Your task to perform on an android device: Search for your food lab channel then subscribe to the channel and notify it to all
Image 0: 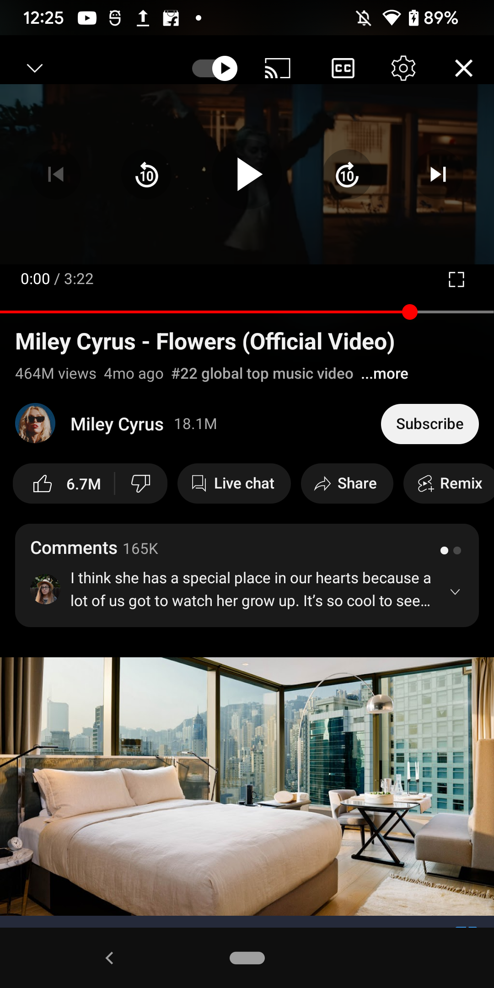
Go back to the home page of the youtube
Step 0: press back button
Image 1: 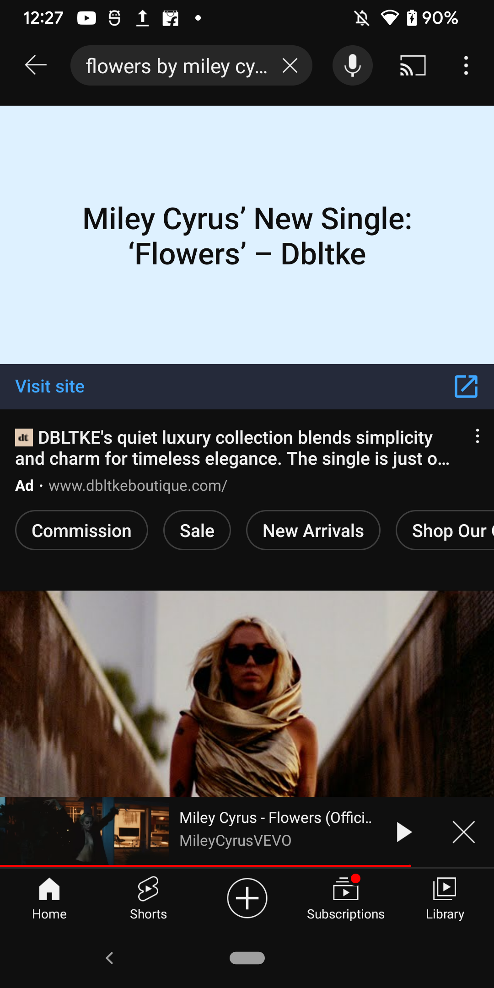
Go back to the home page of the youtube
Step 1: press back button
Image 2: 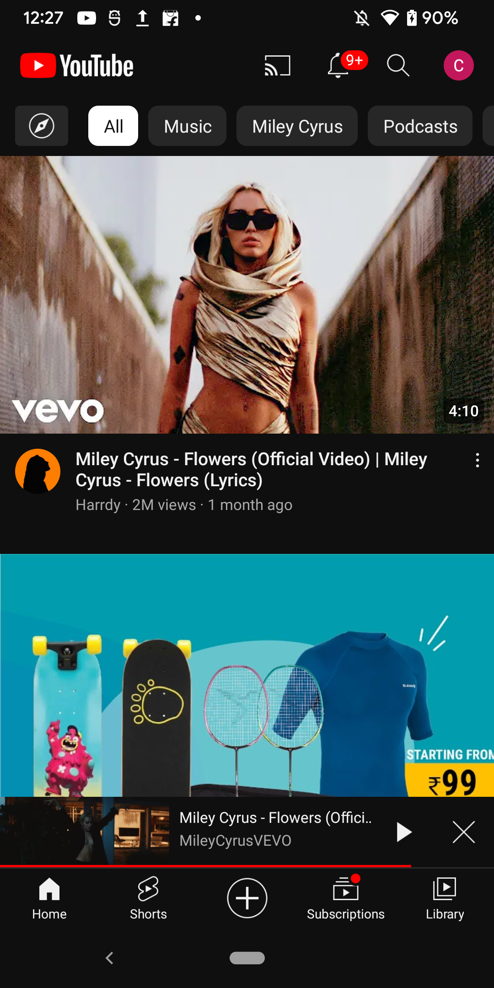
Click on the search icon at the top of the screen
Step 2: click (398, 65)
Image 3: 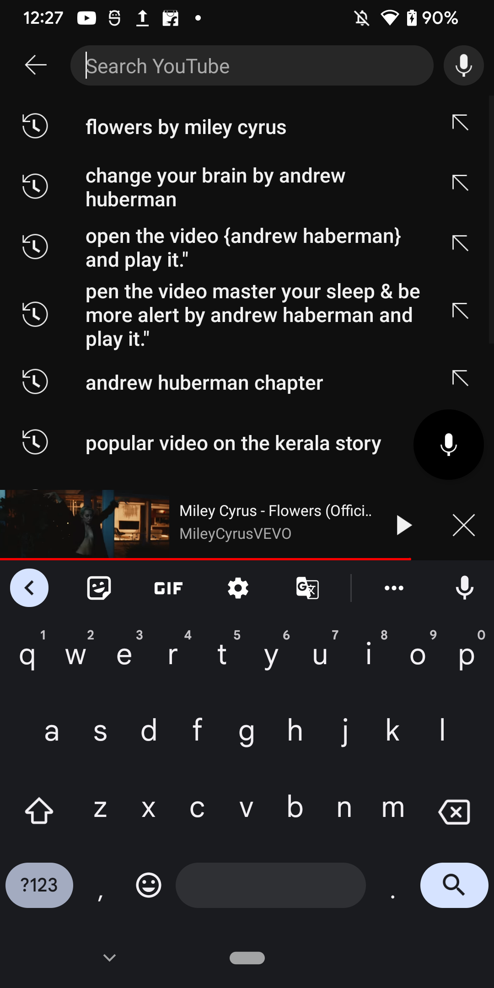
Search for your food lab channel
Step 3: type "your food lab"
Image 4: 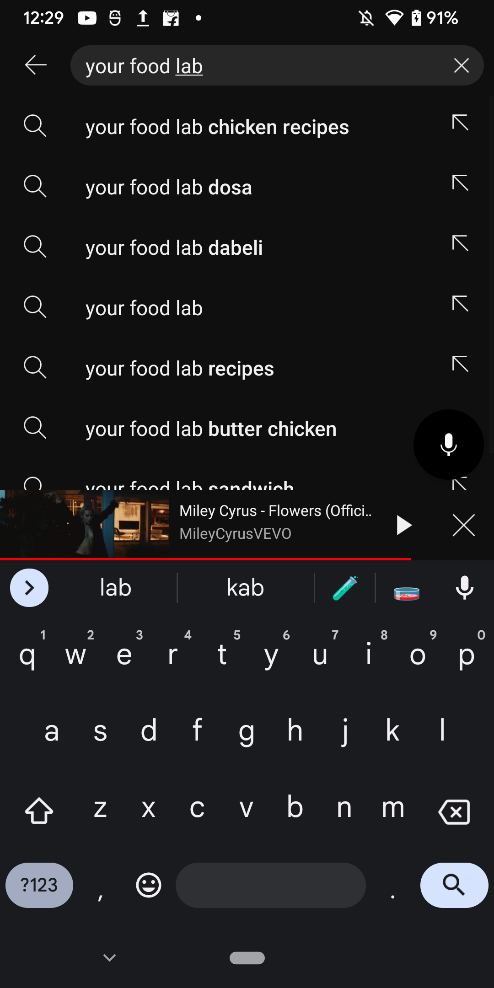
click on the fourth suggested result
Step 4: click (249, 307)
Image 5: 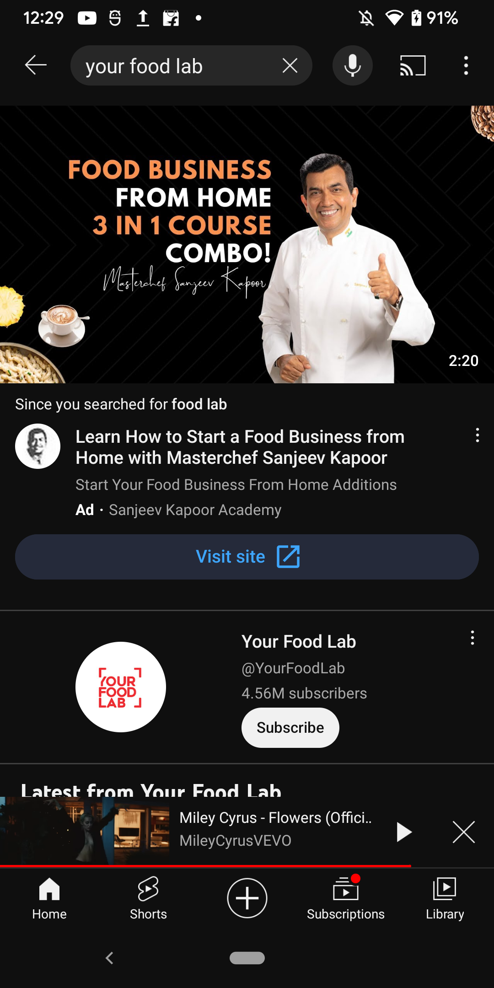
Click on the subscribe button
Step 5: click (290, 727)
Image 6: 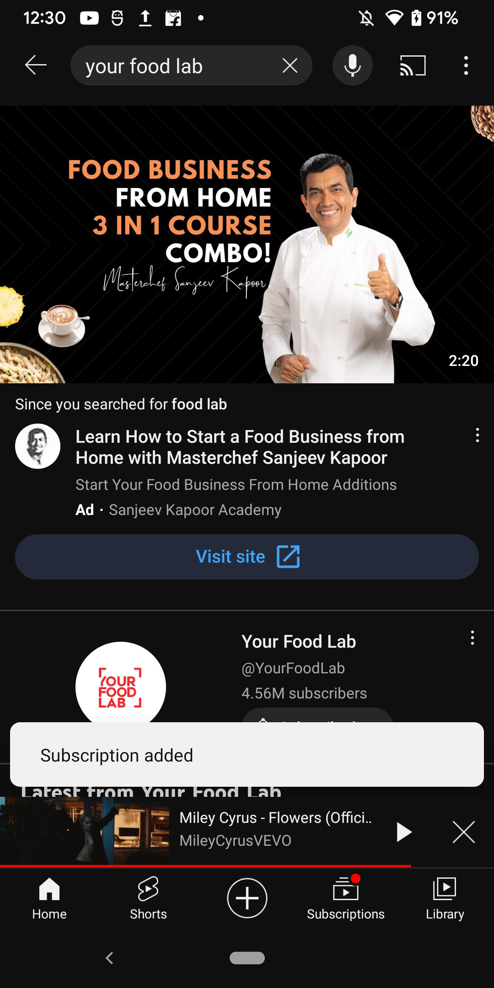
Click on the subscribe button
Step 6: wait
Image 7: 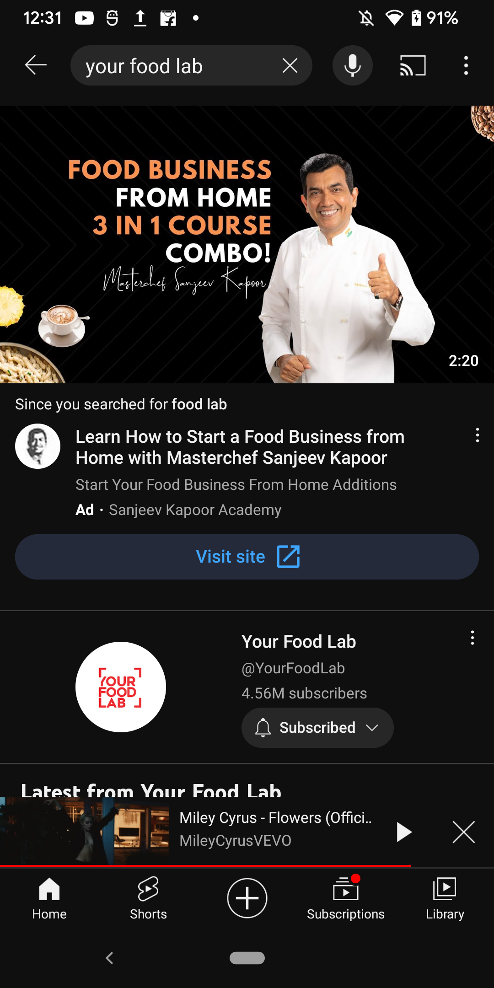
Click on subscribed dropdown
Step 7: click (317, 727)
Image 8: 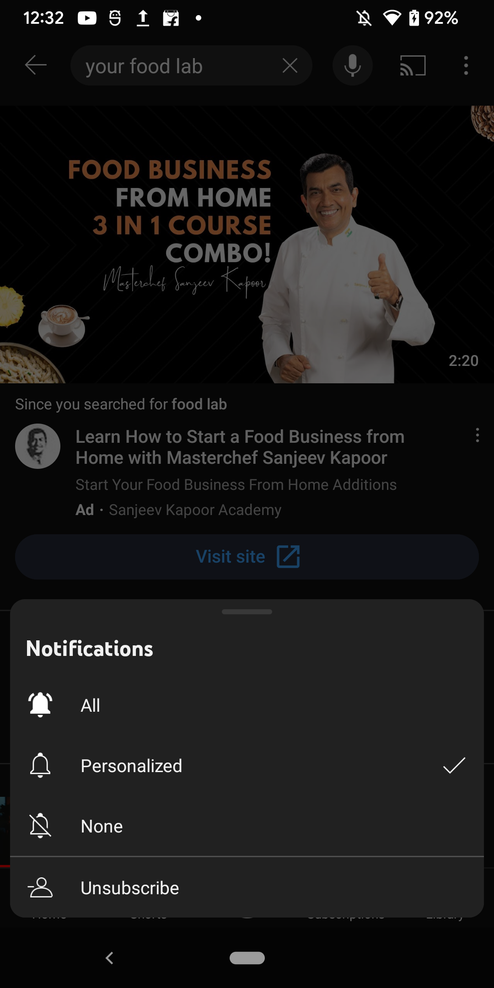
Click on all option in notification drawer
Step 8: click (247, 705)